Your task to perform on an android device: In the WeatherBug app. Choose the location City of London and turn ON the weather alert in the settings.
Image 0: 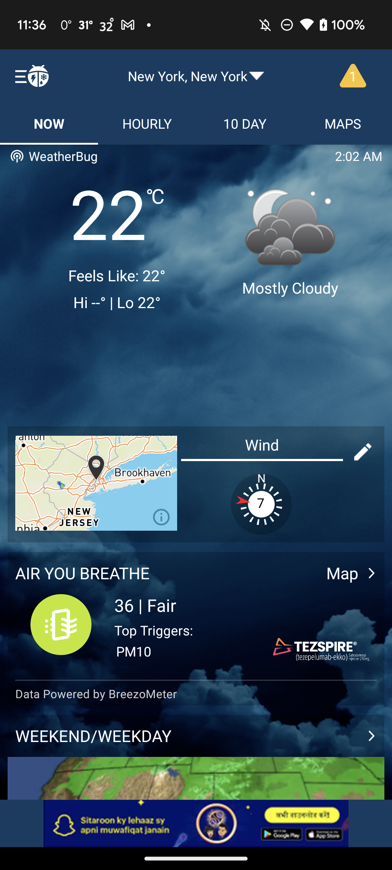
Click on the New York,New York location at top of the screen
Step 0: click (196, 76)
Image 1: 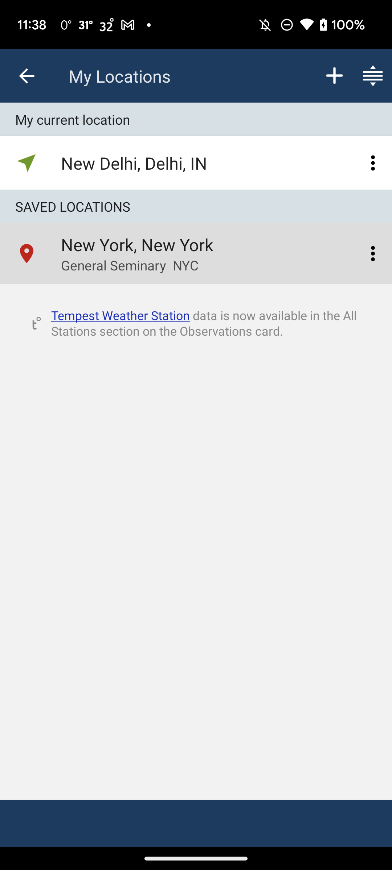
Click on the plus icon at top of the screen
Step 1: click (335, 76)
Image 2: 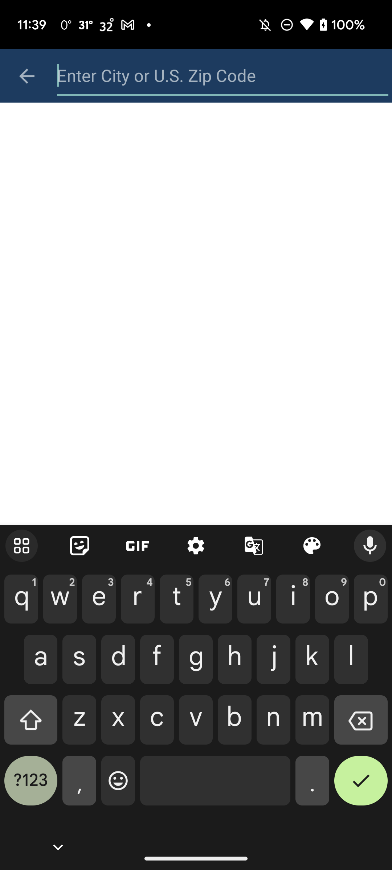
Type "City of London" in the search bar
Step 2: type "City of london"
Image 3: 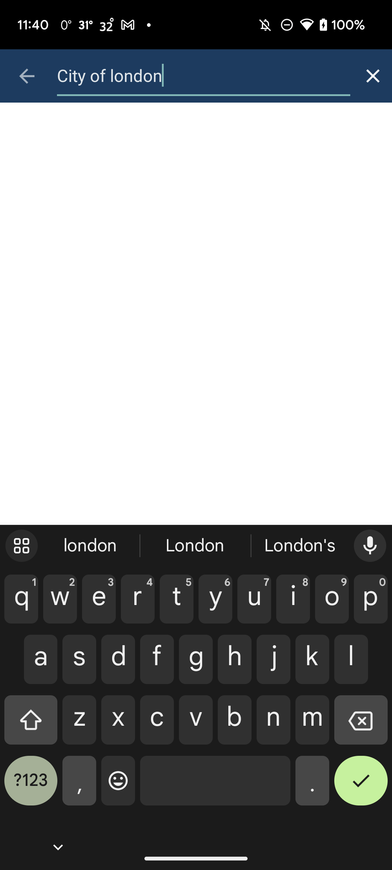
Type "City of London" in the search bar
Step 3: wait
Image 4: 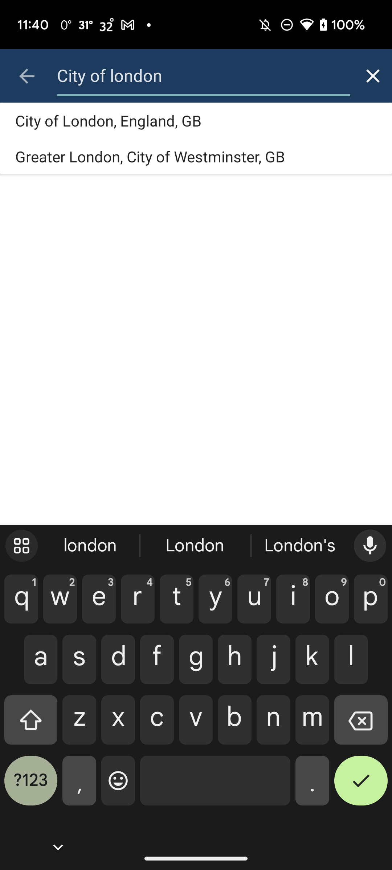
click on the City of london,England,GB result
Step 4: click (196, 120)
Image 5: 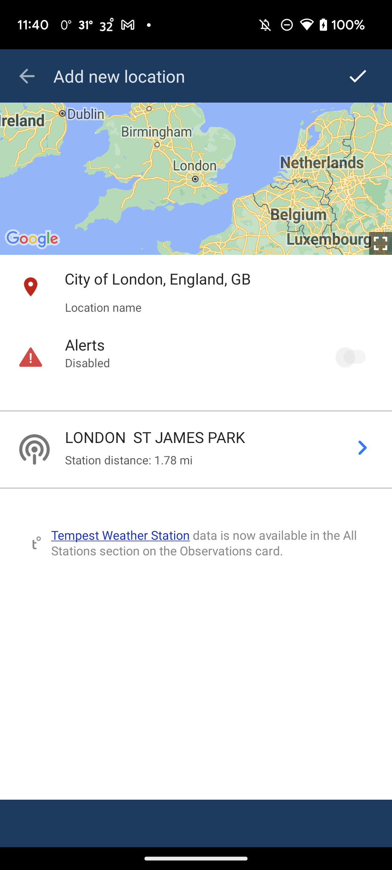
Click on the right icon at top right of the screen
Step 5: click (359, 79)
Image 6: 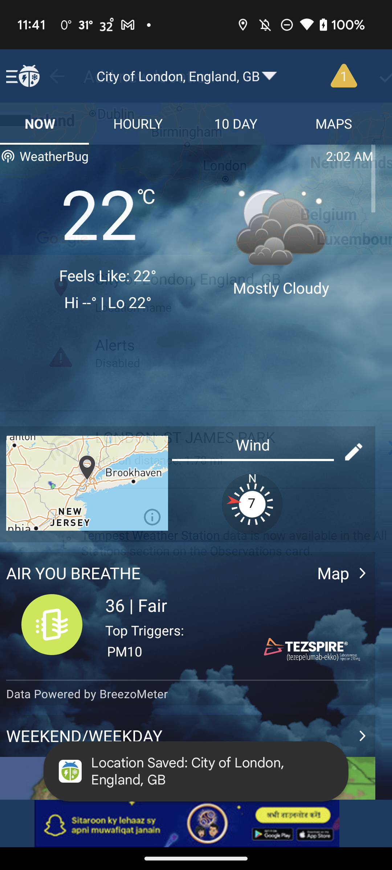
Click on the right icon at top right of the screen
Step 6: wait
Image 7: 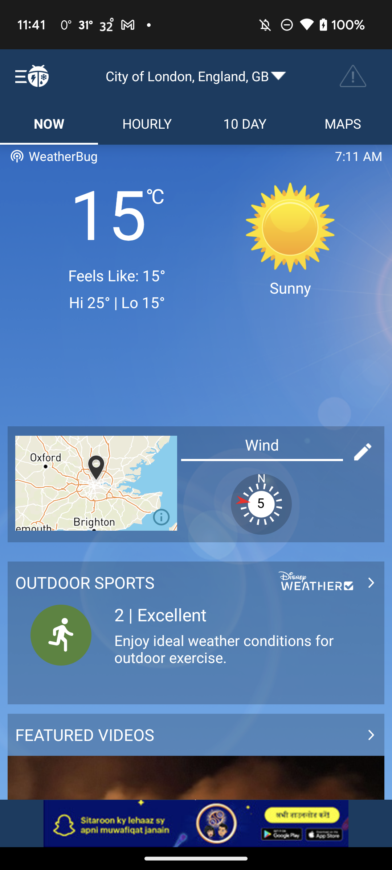
Click on the three line at top left of the screen
Step 7: click (26, 74)
Image 8: 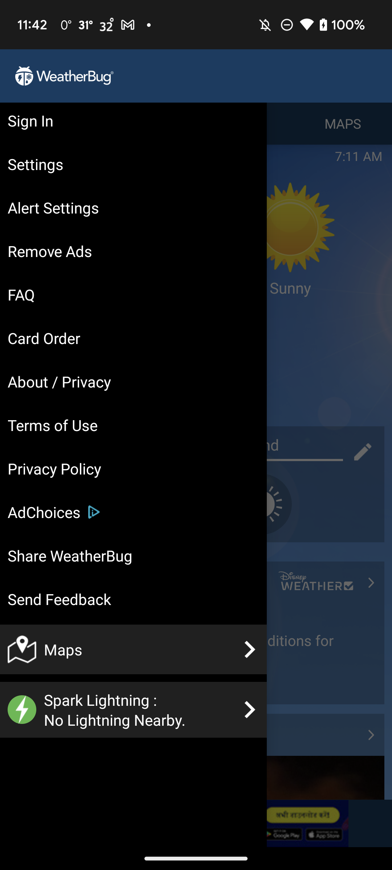
Click on the Alert settings option
Step 8: click (137, 207)
Image 9: 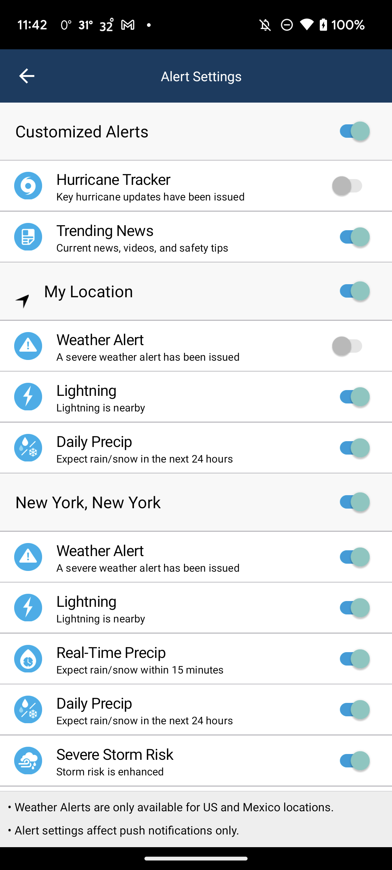
Click on the Weather alert button to turn on the notification
Step 9: click (351, 346)